Your task to perform on an android device: The cycling event which was held on September 25th, has been successfully accomplished. Now I want to delete the cycling event notes from the Notes app.
Image 0: 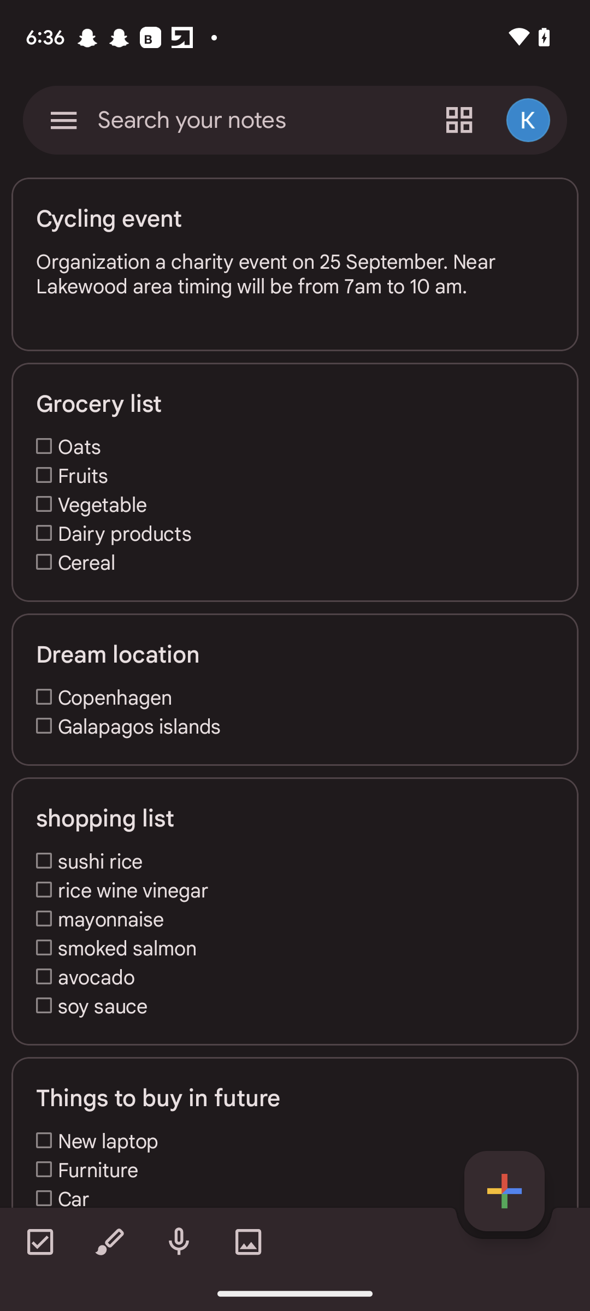
Click on the cycling event note.
Step 0: click (294, 264)
Image 1: 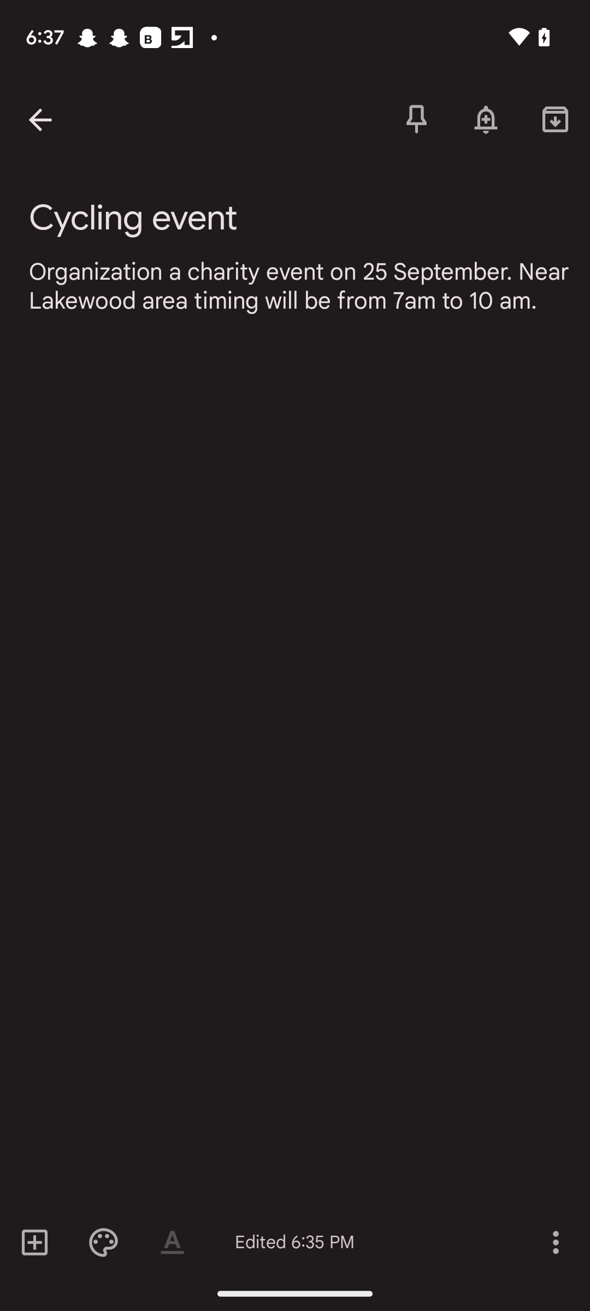
Click on the three dots on the bottom. right of the screen.
Step 1: click (555, 1242)
Image 2: 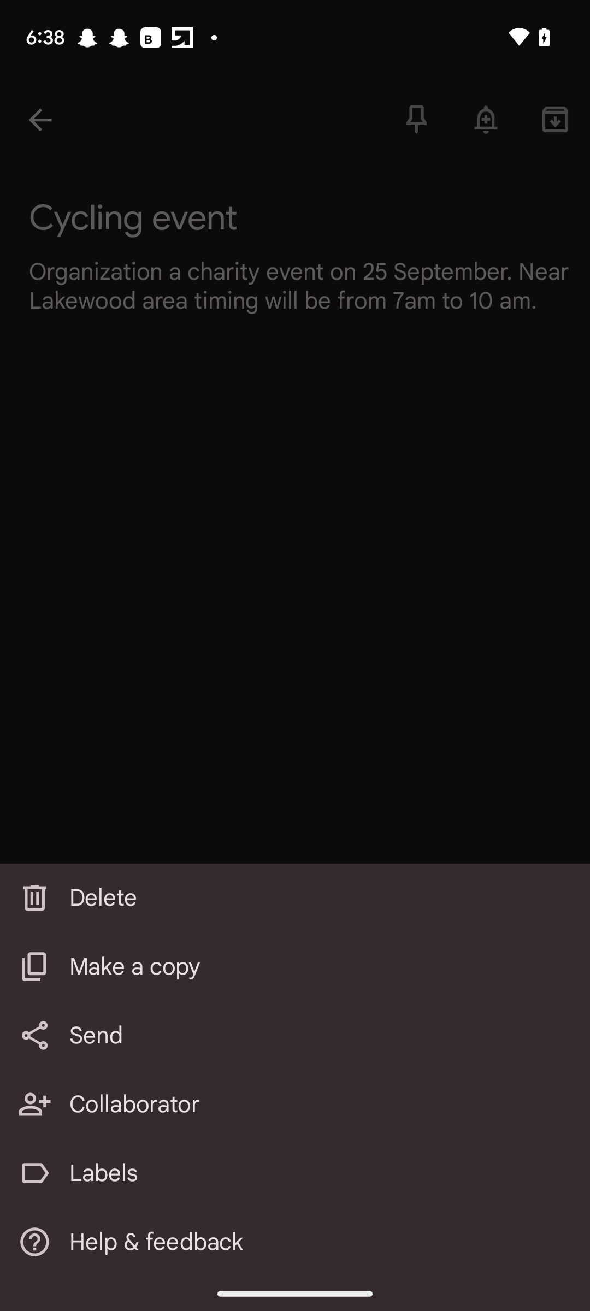
Click on the delete option.
Step 2: click (295, 898)